Your task to perform on an android device: Open the Pizza Hut app then add a Mexian Fiesta pizza in medium size with a Stuffed crust - cheese Maxx and add spiced paneer toppings, then add to the cart.
Image 0: 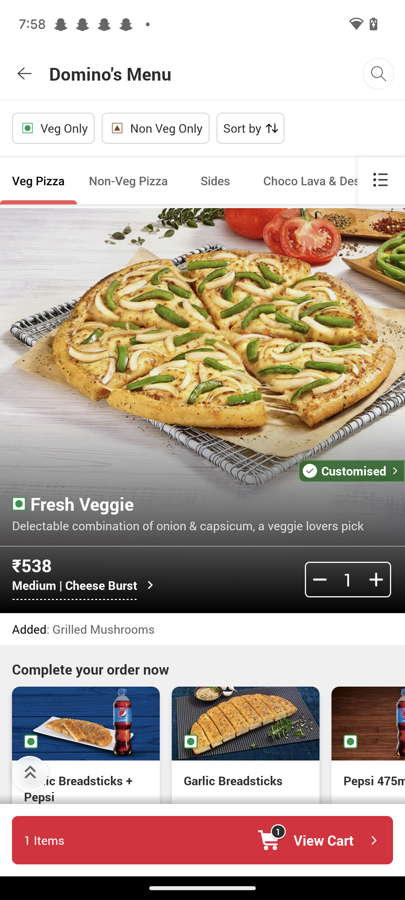
Open the Pizza Hut app
Step 0: open app "Pizza Hut"
Image 1: 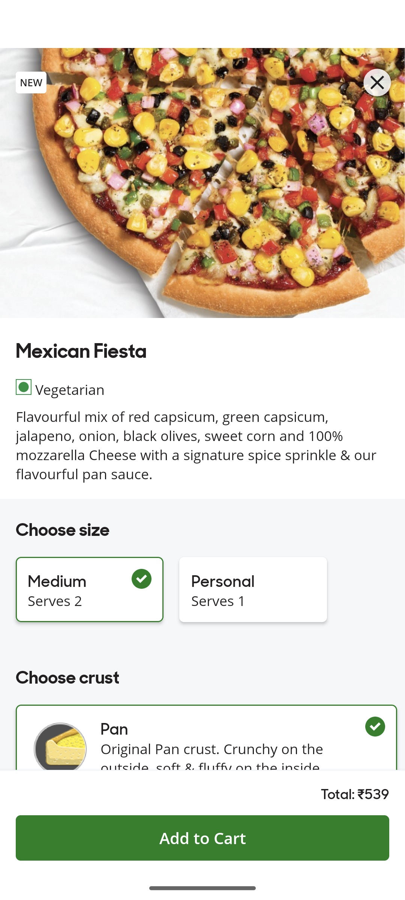
Swipe up to see more crust option
Step 1: scroll down
Image 2: 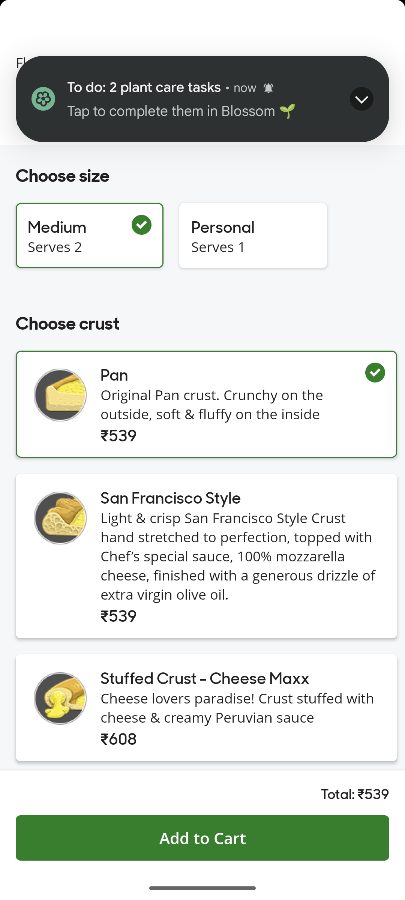
Click on Stuffed crust - cheese Maxx 
Step 2: click (238, 707)
Image 3: 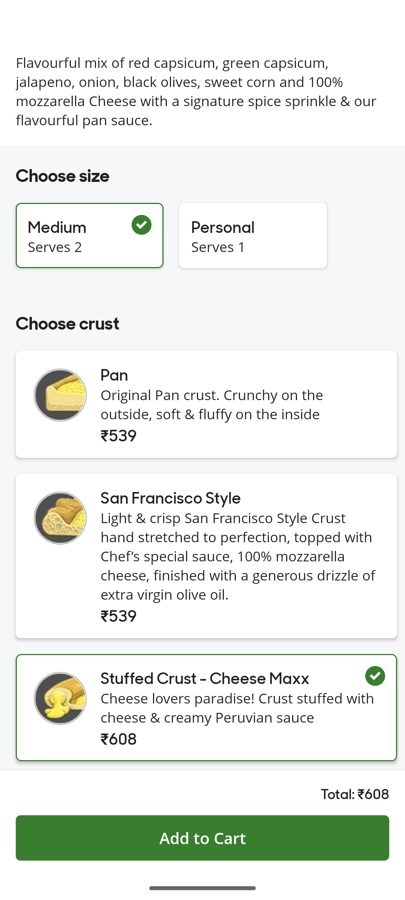
Swipe up to see more toppings
Step 3: scroll down
Image 4: 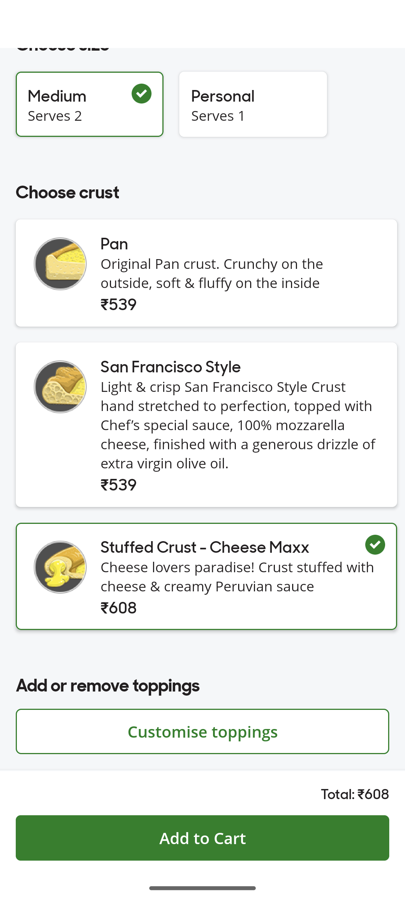
Click on customise toppings button
Step 4: click (202, 731)
Image 5: 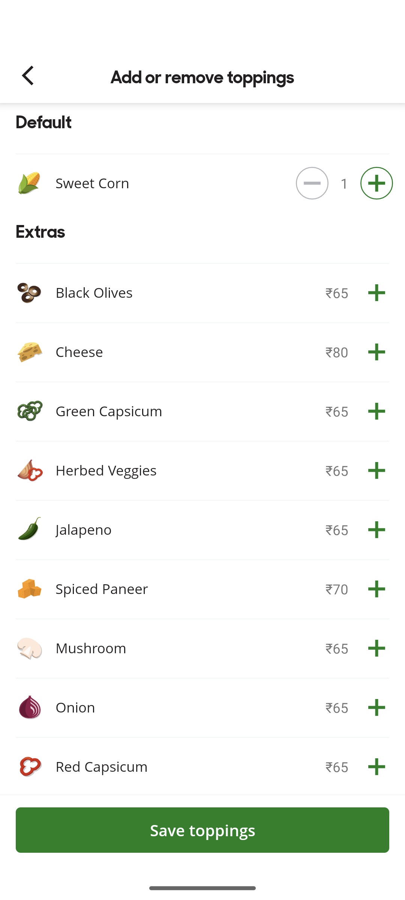
Click on the + icon next to the spiced paneer
Step 5: click (376, 588)
Image 6: 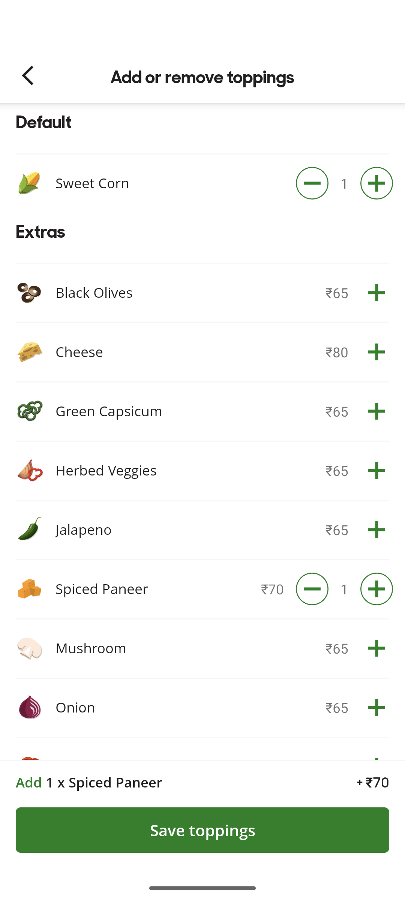
Click on the save toppings button
Step 6: click (202, 830)
Image 7: 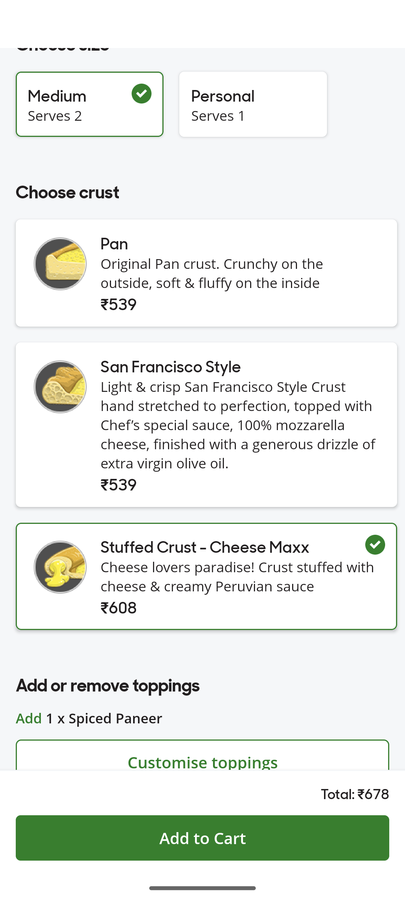
Click on add to cart button
Step 7: click (202, 838)
Image 8: 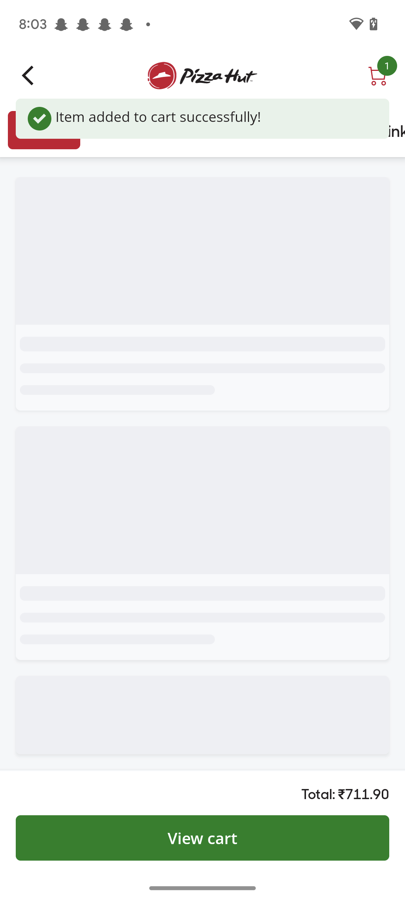
Click on add to cart button
Step 8: wait